Your task to perform on an android device: To improve my child school grades i want to personalized his course through math app 
Image 0: 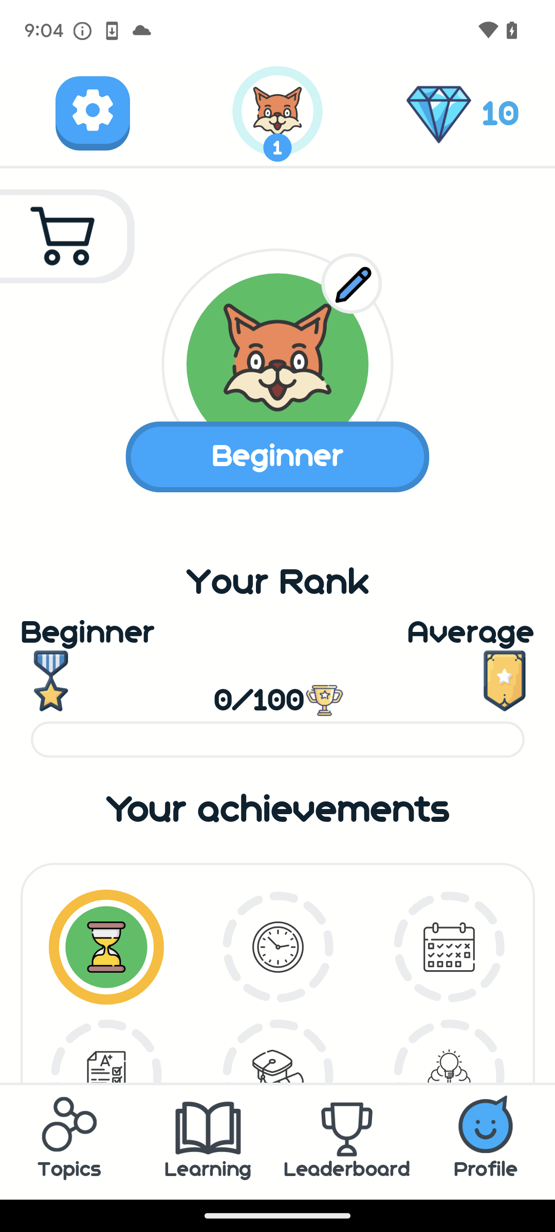
click on setting icon at upper left corner of the screen 
Step 0: click (92, 111)
Image 1: 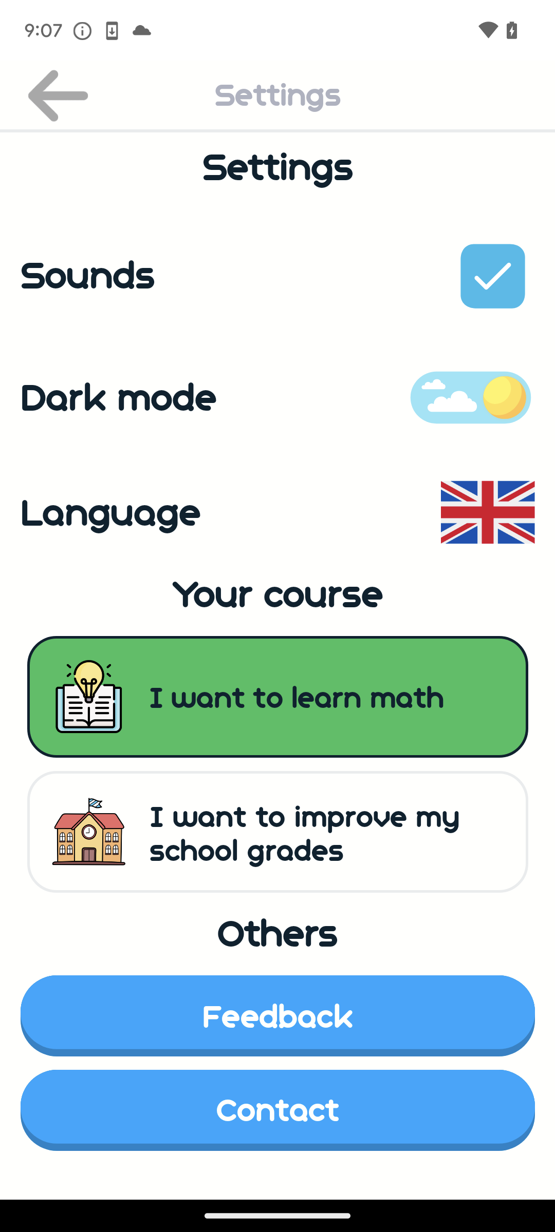
click on the second column icon on your course topic at center of the screen 
Step 1: click (343, 851)
Image 2: 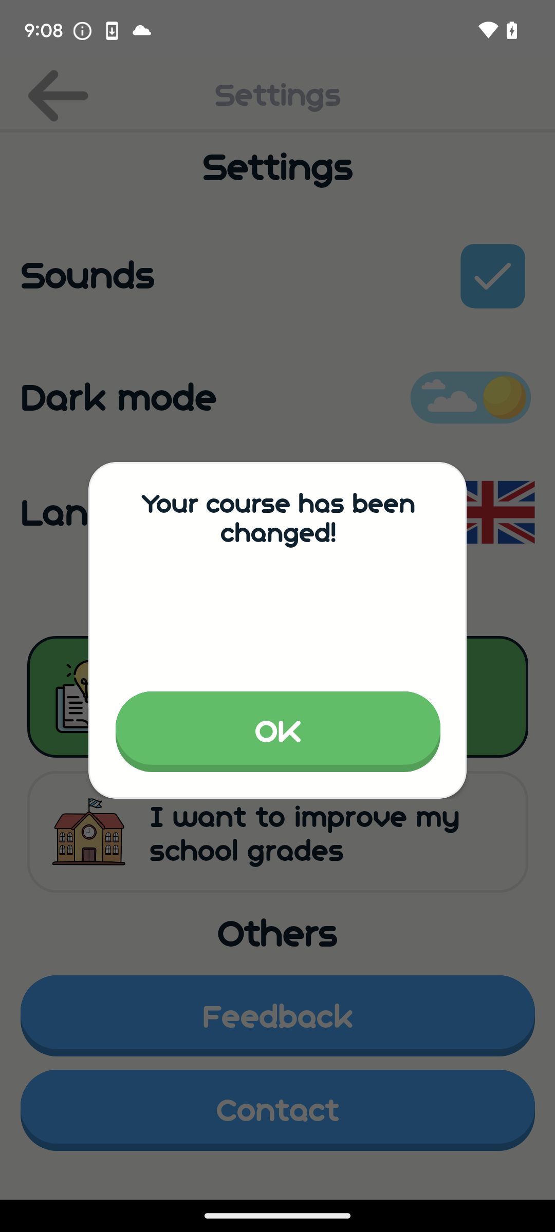
click on ok button at center of the screen 
Step 2: click (314, 746)